Your task to perform on an android device: I am looking for a helmet for cycling, so browse for "Bicycle Helmet For women" on the Decathlon App.
Image 0: 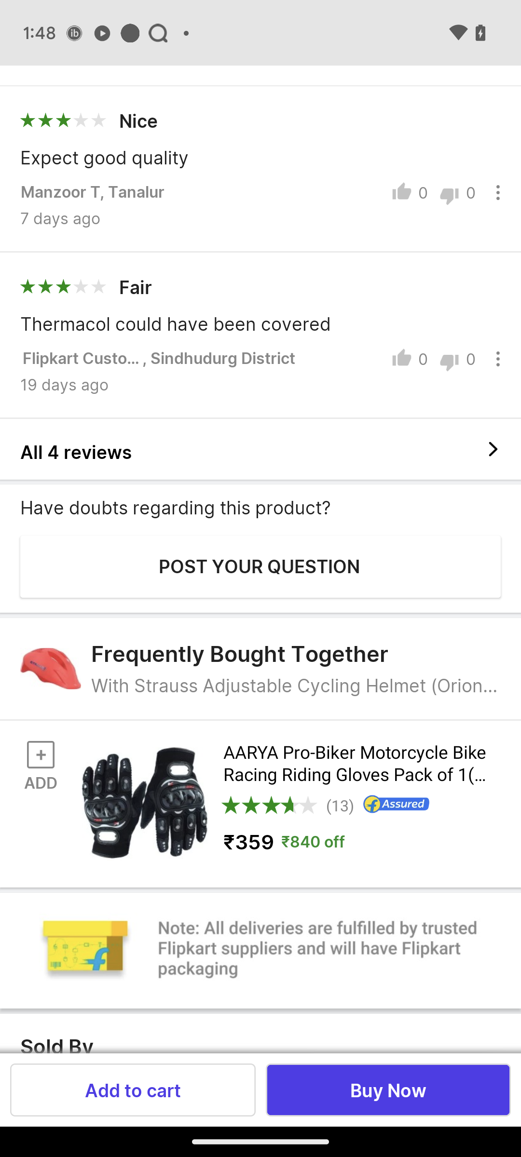
Open the Decathlon app.
Step 0: open app "Decathlon"
Image 1: 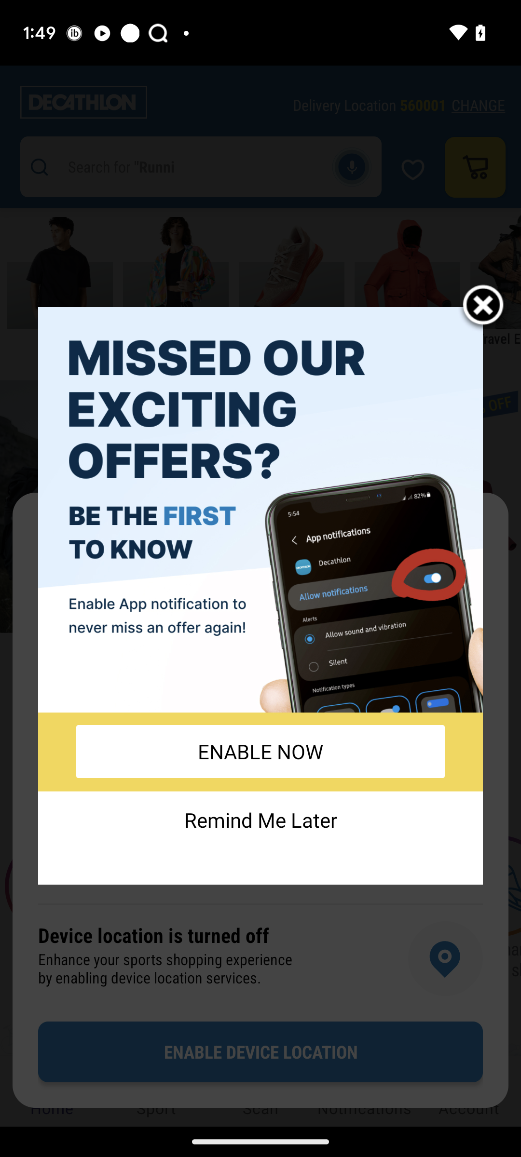
Click on the X icon.
Step 1: click (483, 307)
Image 2: 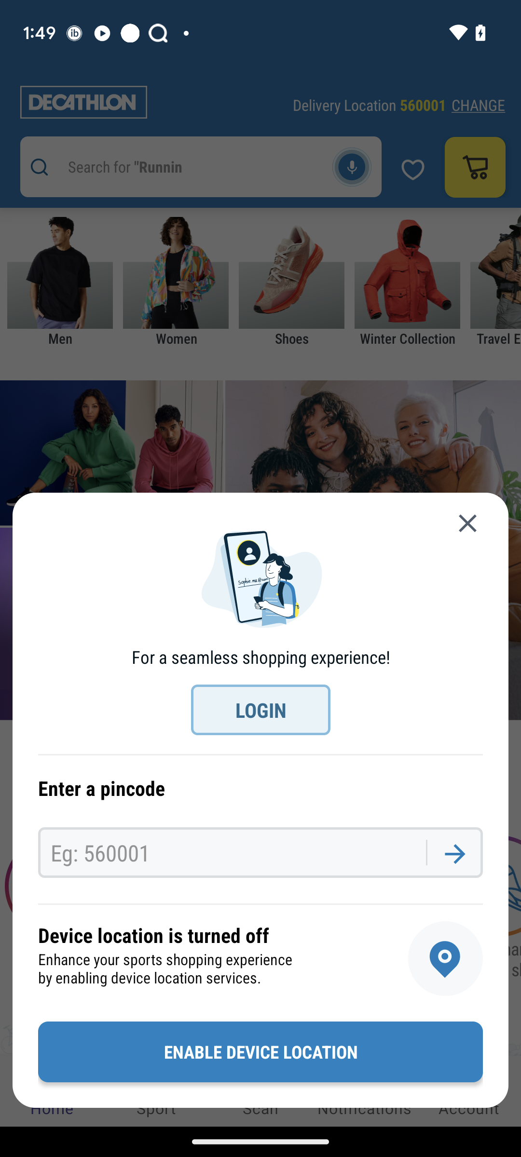
Click on the X icon.
Step 2: wait
Image 3: 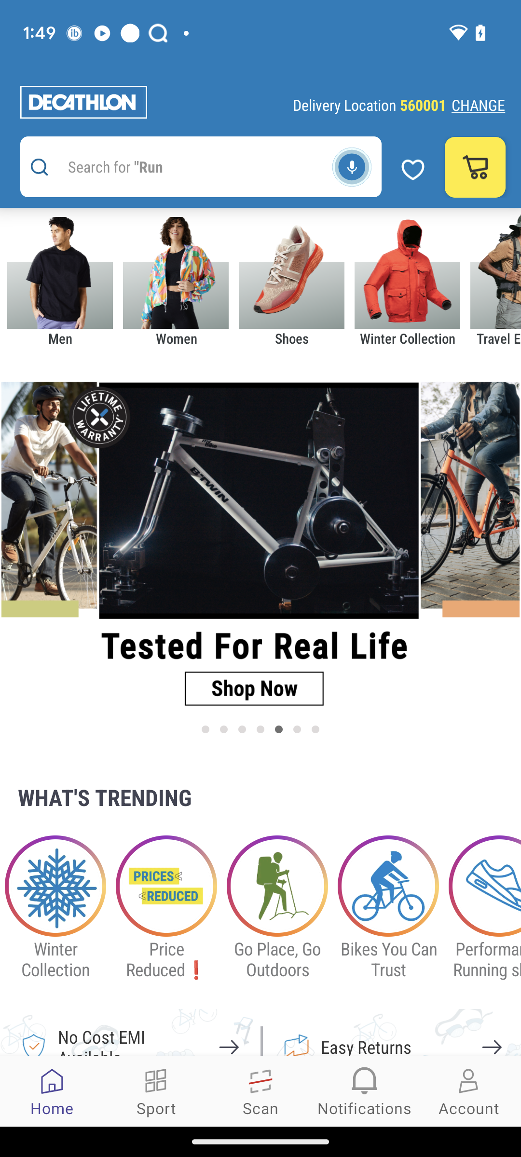
Click on the search box at the top.
Step 3: click (181, 167)
Image 4: 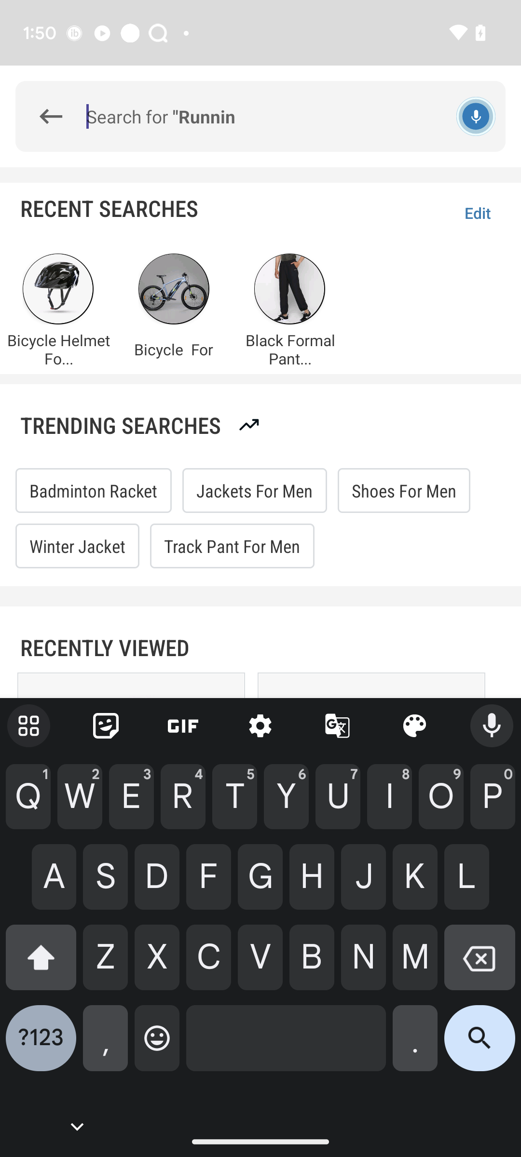
Type "Bicycle Helmet for women” in the search box.
Step 4: type "Bicycle Helmet for women"
Image 5: 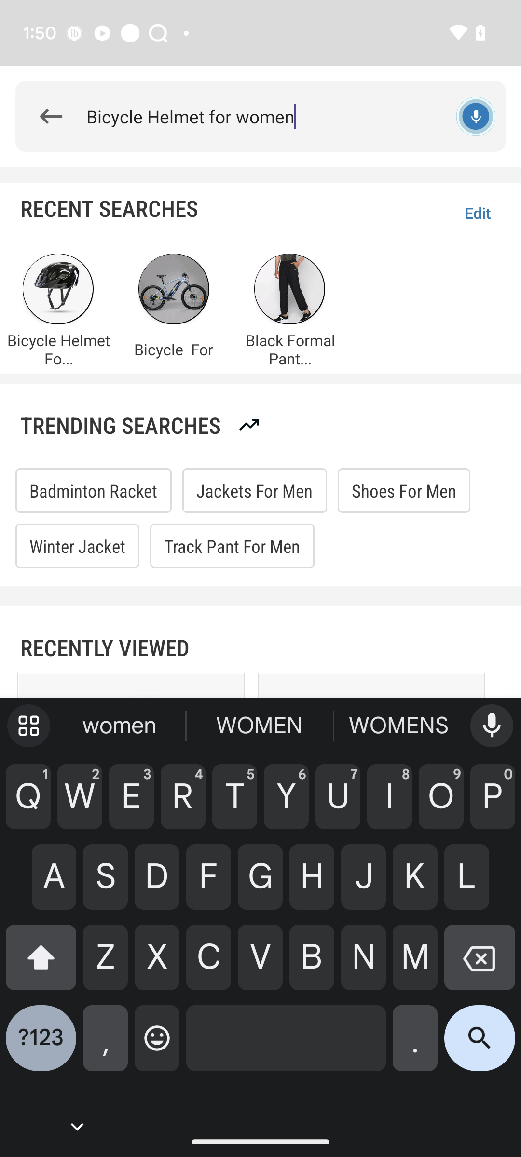
Click on the Search icon at the bottom right corner of the keyboard.
Step 5: click (480, 1046)